Your task to perform on an android device: on the skype app Create a group with the name Friends and add Natalie Larson and Richard Wagner to the group.
Image 0: 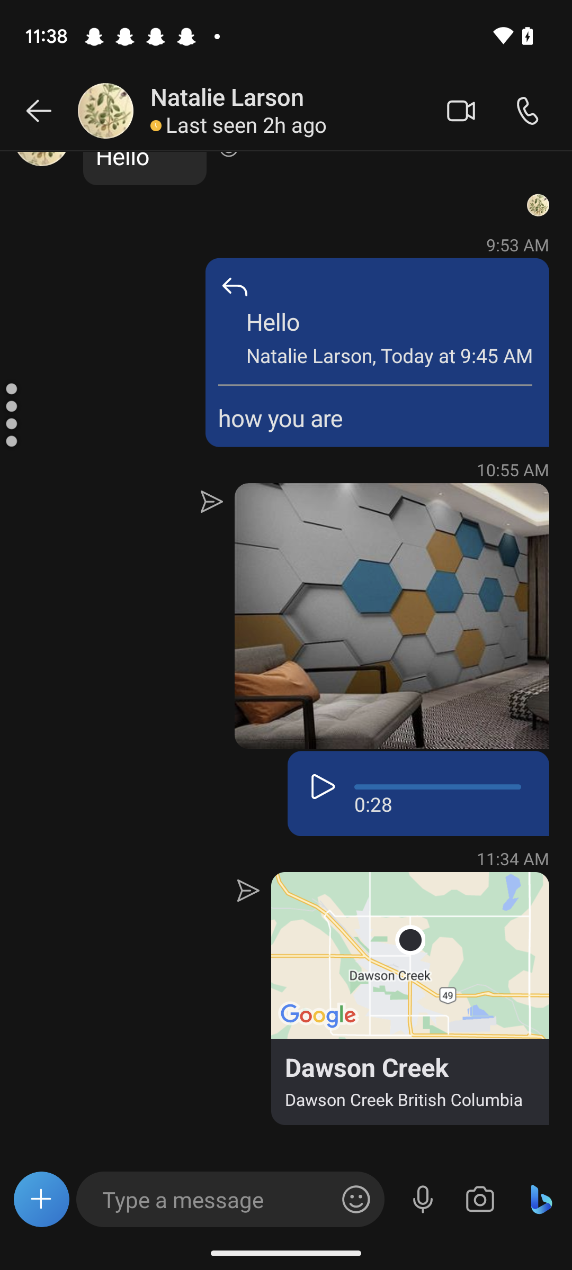
Go back to the previous page.
Step 0: press back button
Image 1: 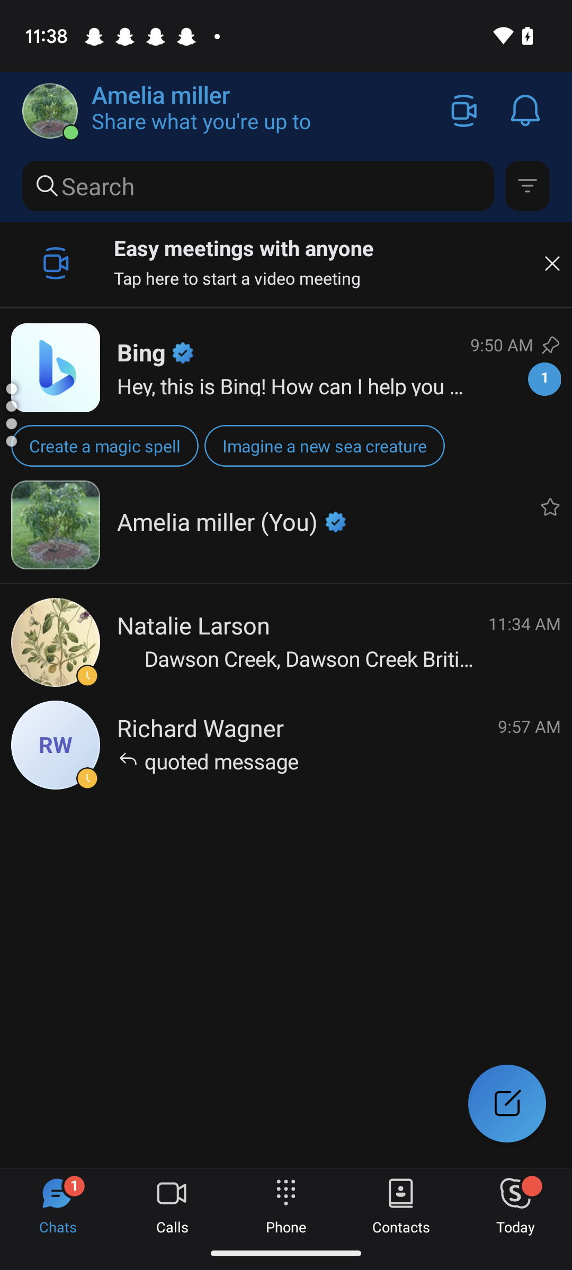
Click on the Create icon at the bottom right.
Step 1: click (506, 1103)
Image 2: 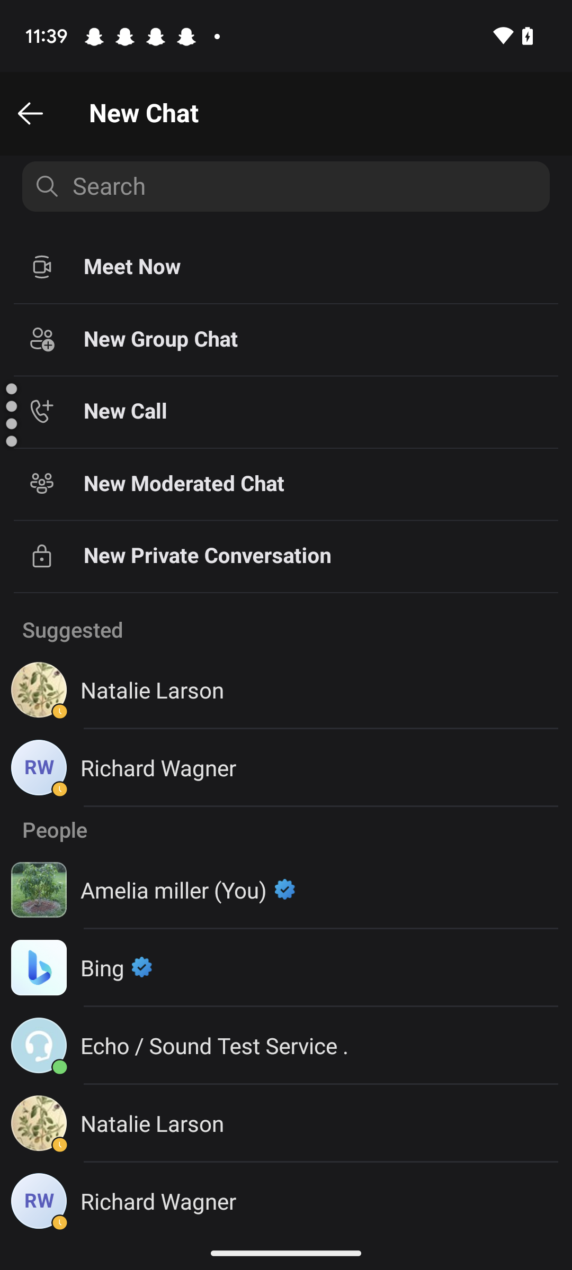
Click on the "New Group Chat" button.
Step 2: click (160, 339)
Image 3: 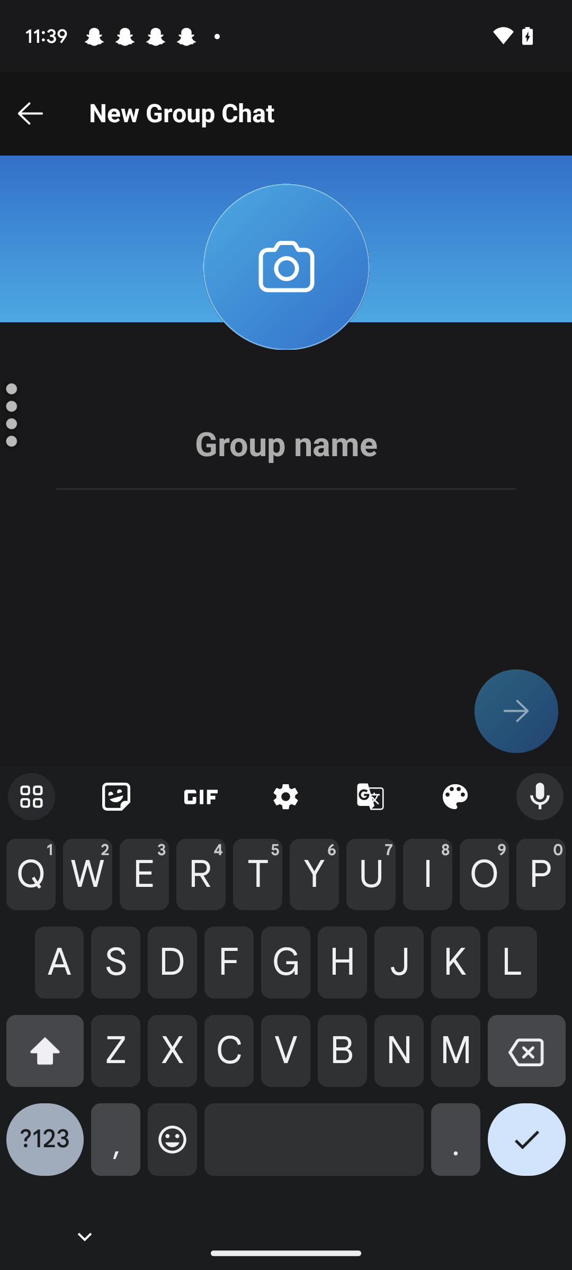
Type "Friends" in the Group name input box.
Step 3: type "Friends"
Image 4: 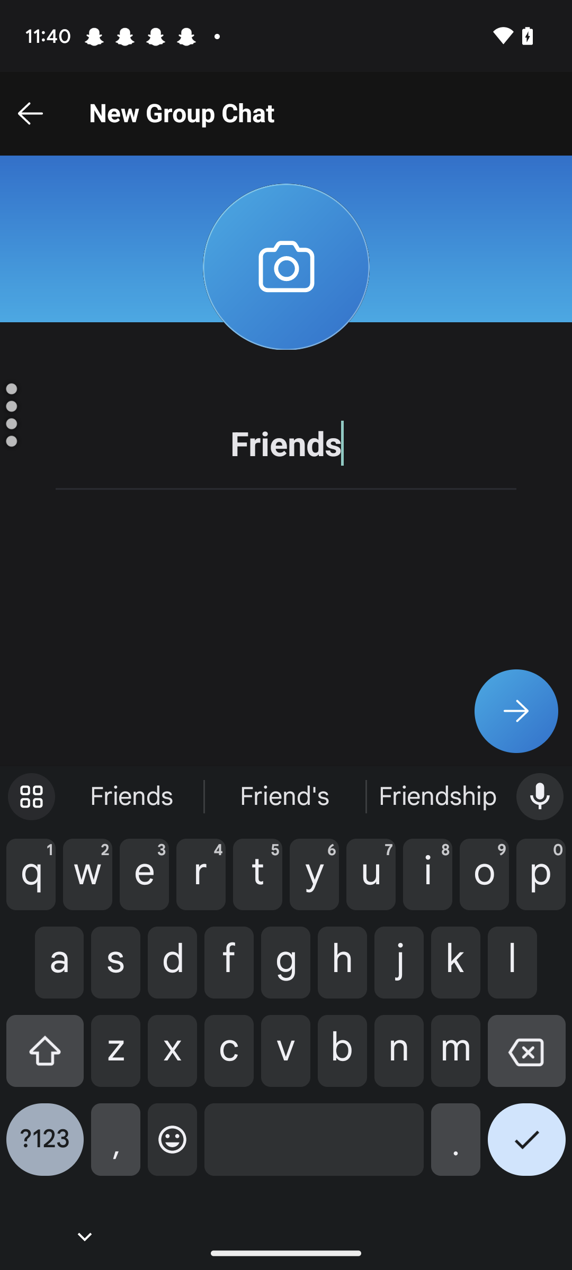
Click on the Go Ahead icon.
Step 4: click (516, 711)
Image 6: 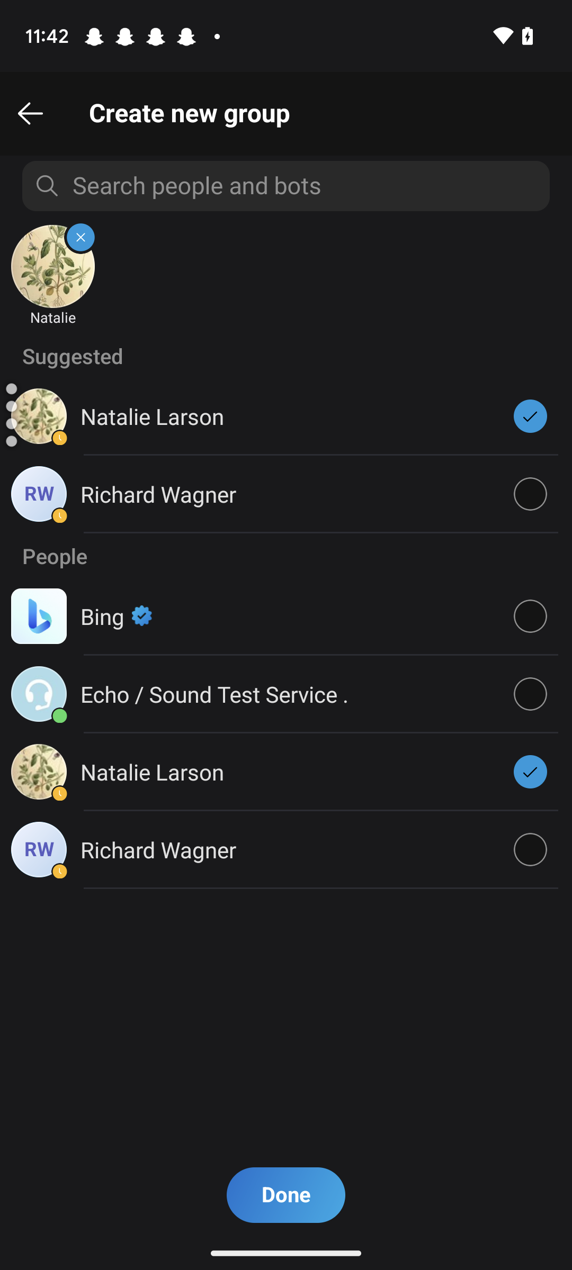
Click on the Richard Wagner tab.
Step 6: click (158, 494)
Image 7: 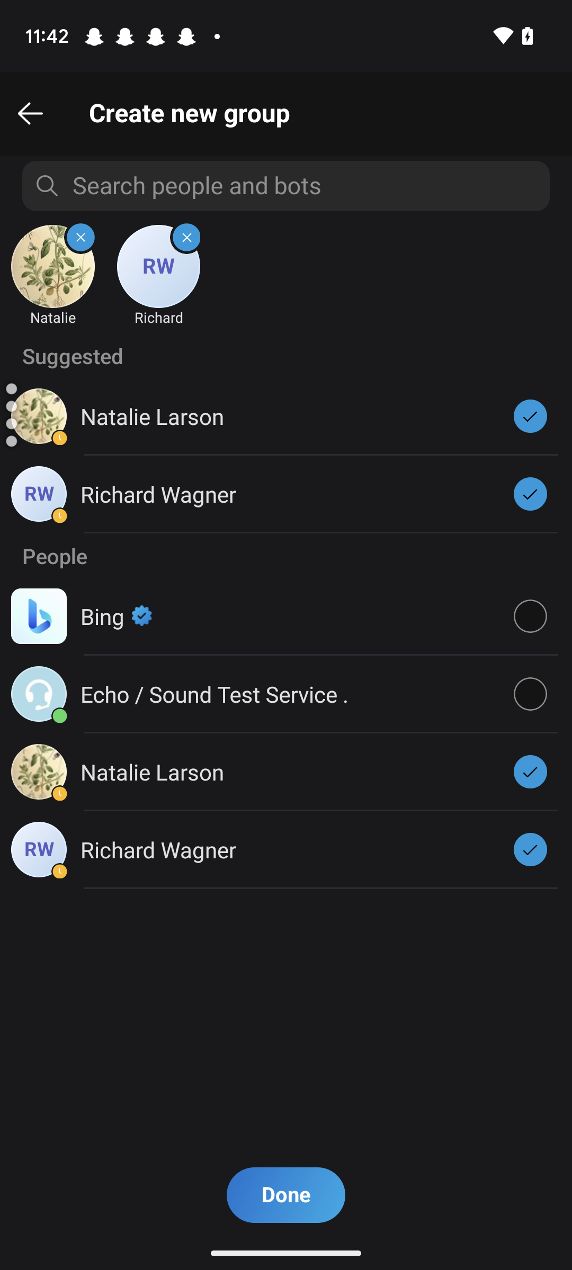
Click on the Done button at the bottom.
Step 7: click (286, 1195)
Image 8: 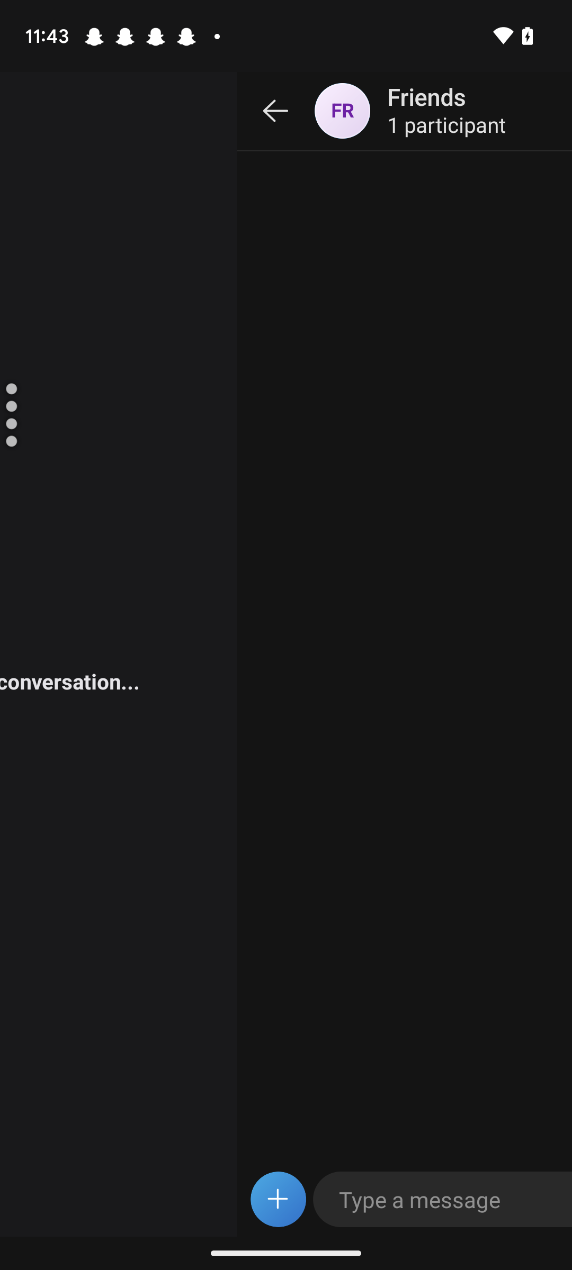
Click on the Done button at the bottom.
Step 8: wait